Your task to perform on an android device: I've captured some of my favorite moments from my favorite event Tomorrowlands, and I want to view the pictures I have in my collection.
Image 0: 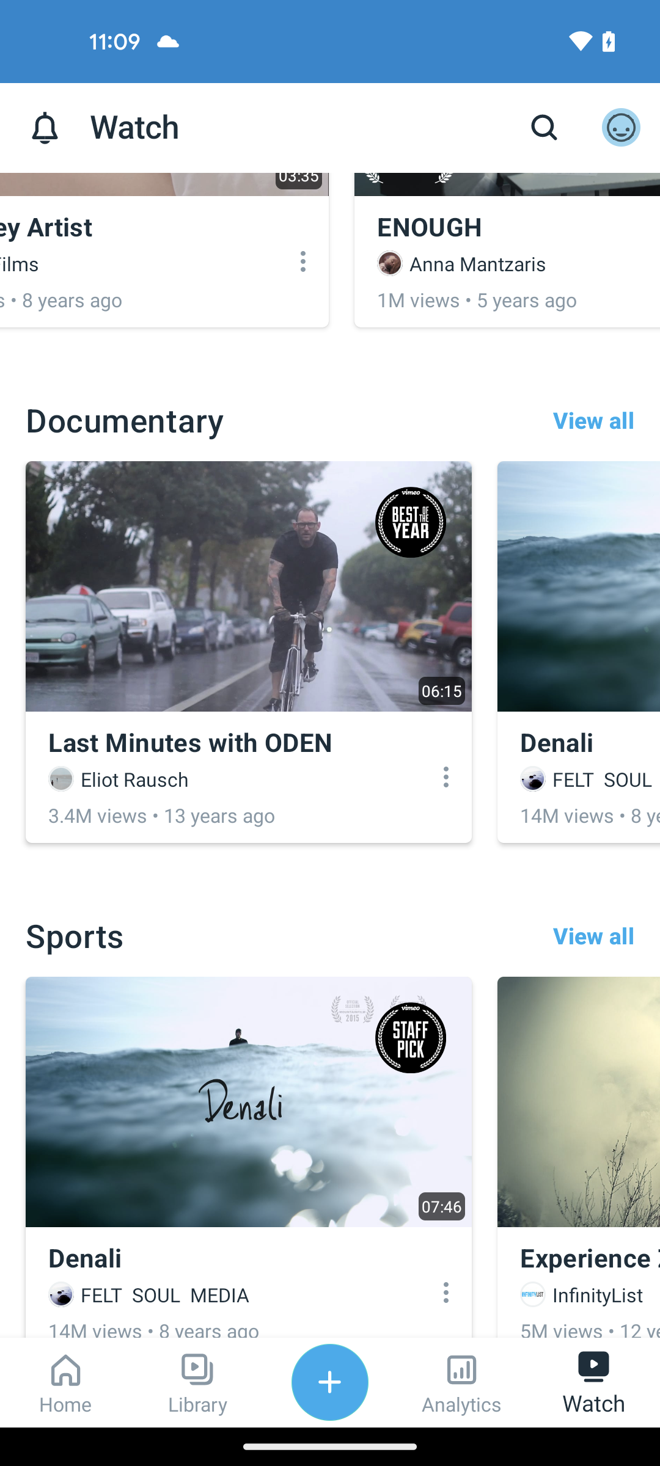
Open the google gallery app
Step 0: open app "Gallery"
Image 1: 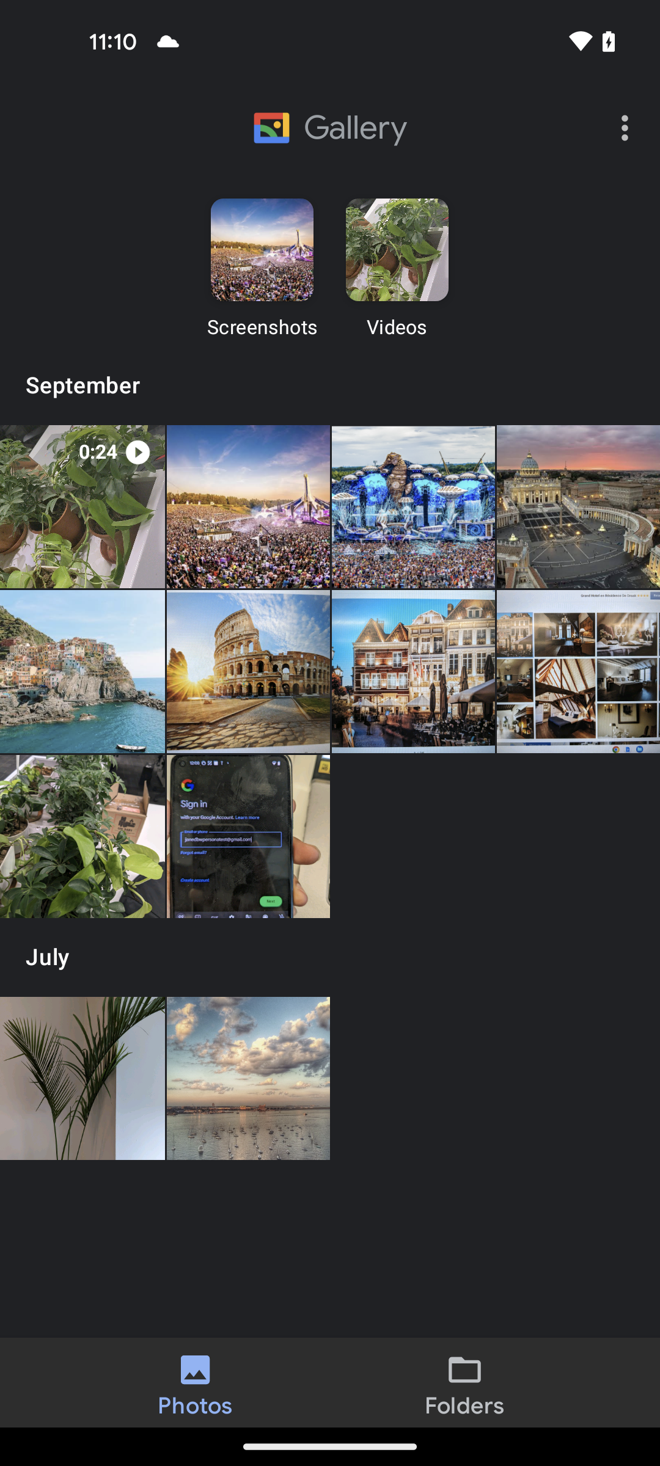
Tap on the first tomorrowland photo
Step 1: click (248, 506)
Image 2: 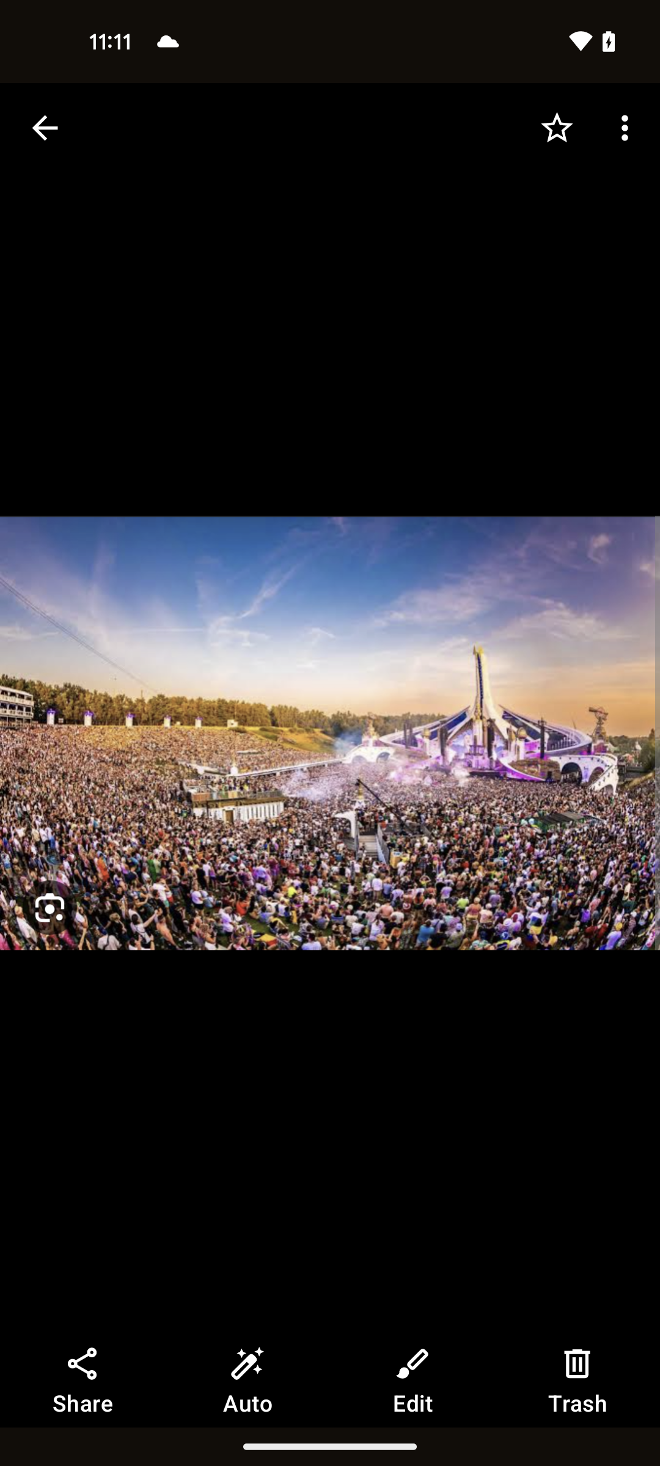
Swipe left to view more image
Step 2: scroll right